Your task to perform on an android device: Open the Cx file Explorer and view the Maki-Zushi image in the Download folder.
Image 1: 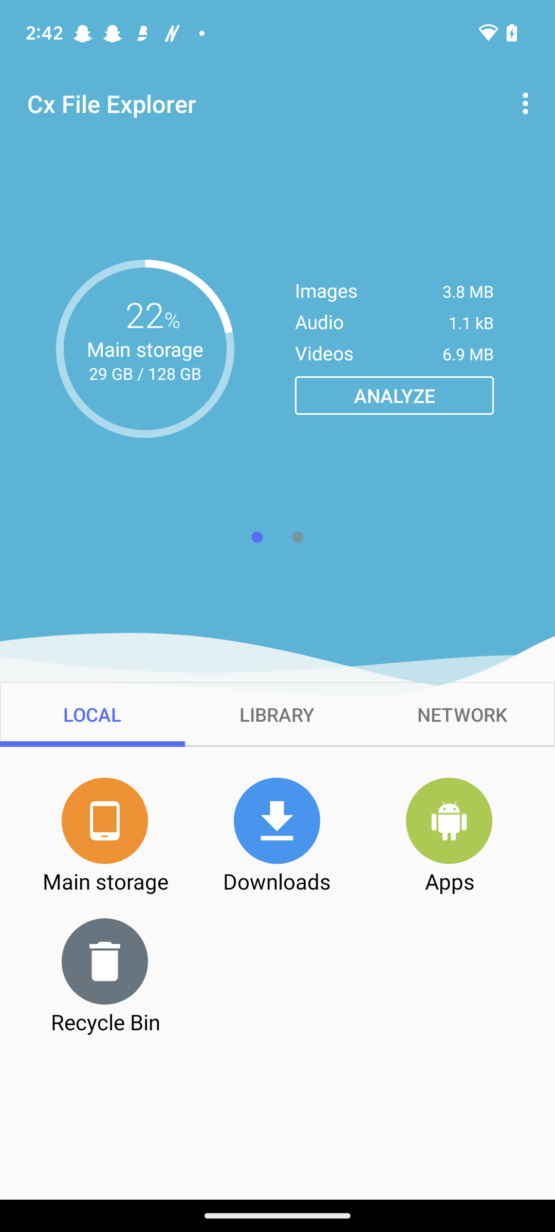
Click on the main storage option
Step 1: click (105, 835)
Image 2: 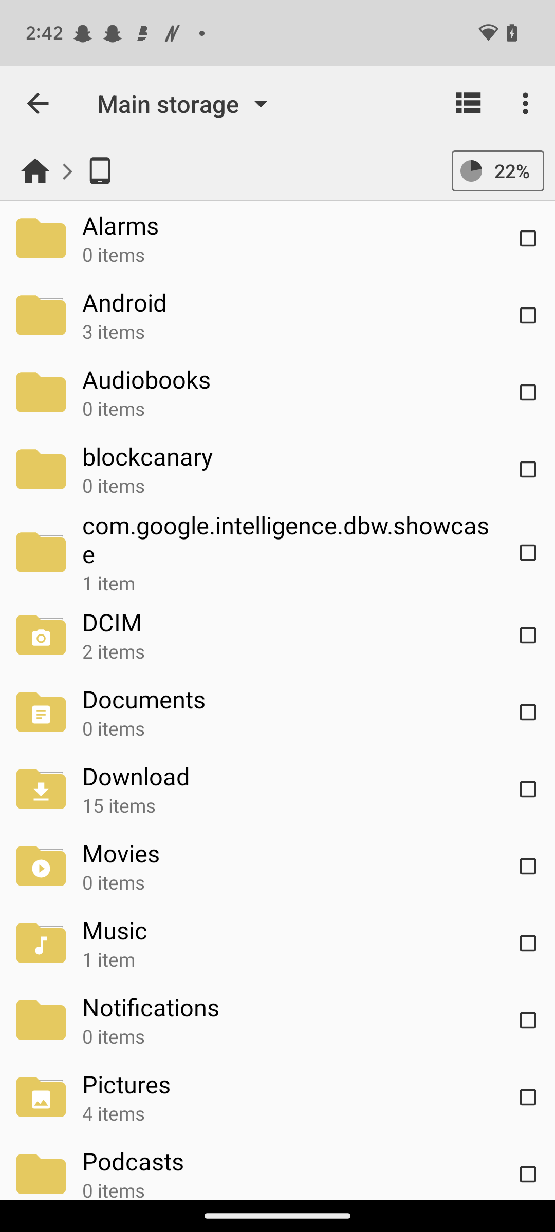
Click on the download folder
Step 2: click (289, 776)